Your task to perform on an android device: In the Hevy app, I want to follow a workout buddy Jurrij to stay motivated and accountable. 
Image 0: 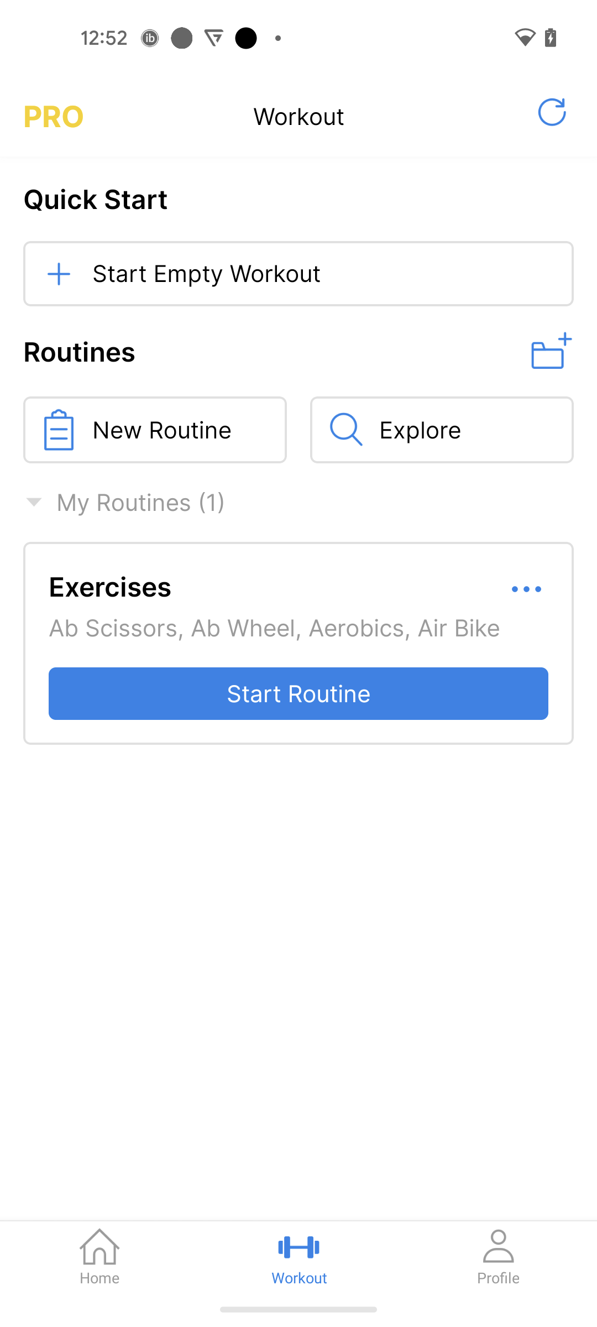
Click on the Home button
Step 0: click (99, 1256)
Image 1: 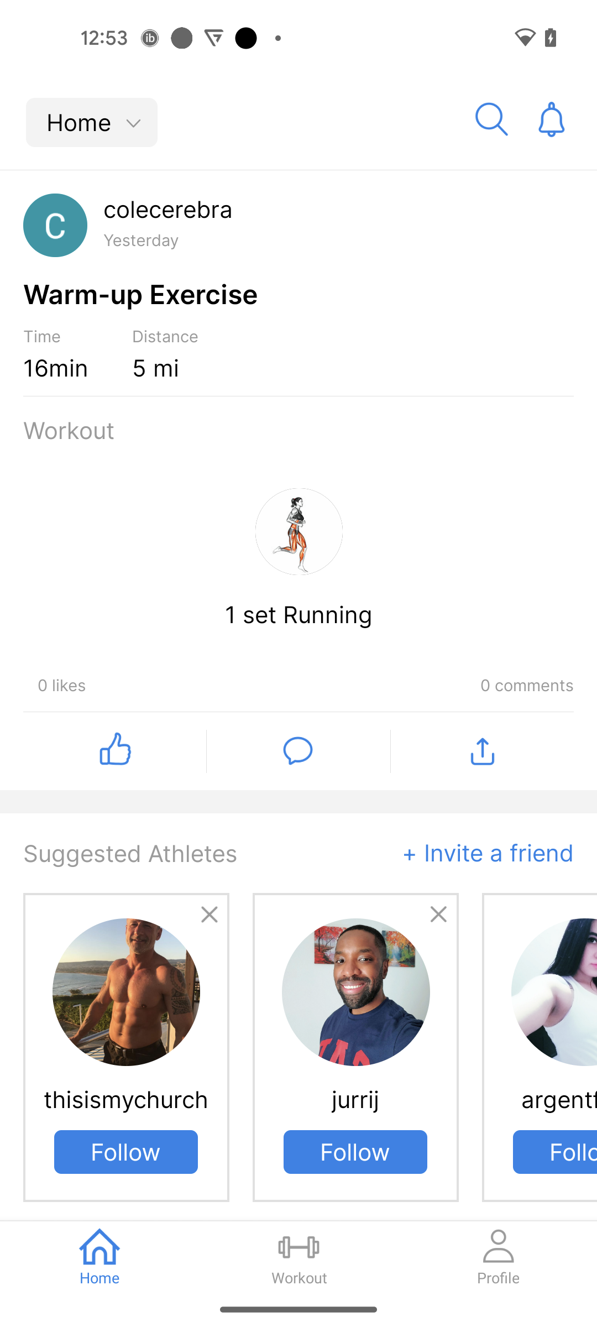
Click the follow button of jurrij
Step 1: click (355, 1152)
Image 2: 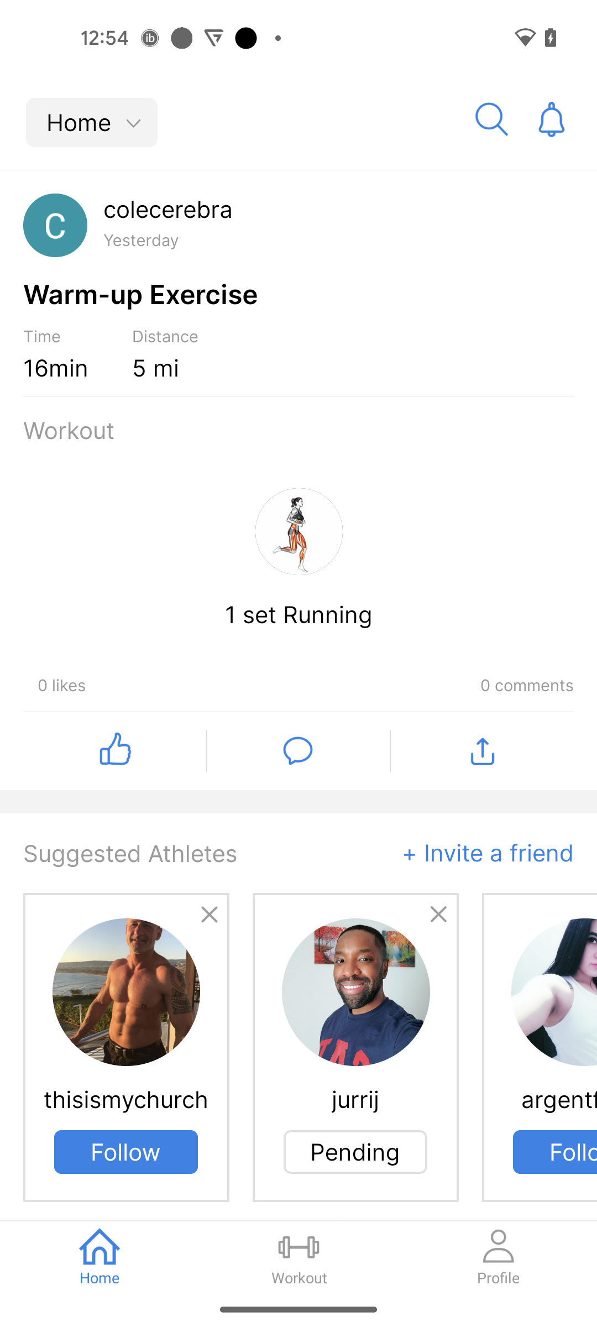
Click the follow button of jurrij
Step 2: wait